Your task to perform on an android device: The presentation looks complete, so I want to share it with Naomi  Rousseau on her Gmail id naomi.rousseau@example.com so she may contribute some further suggestions
Image 0: 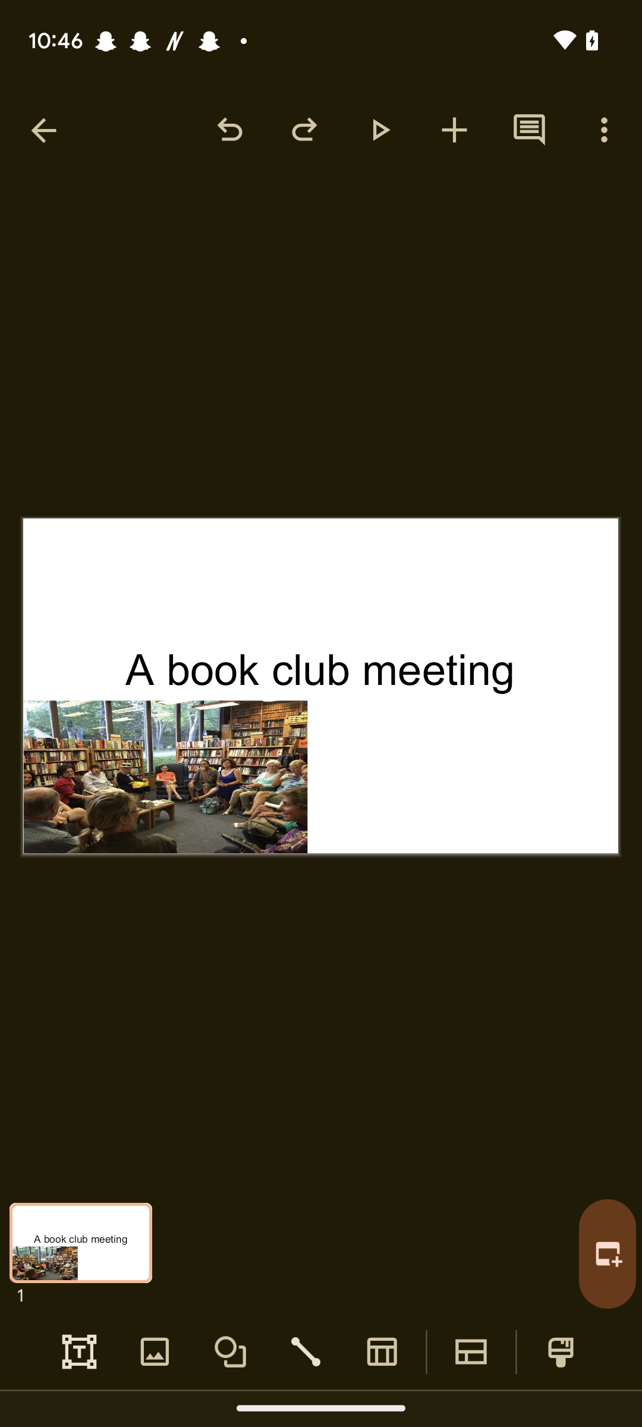
Go back to the screen
Step 0: press back button
Image 1: 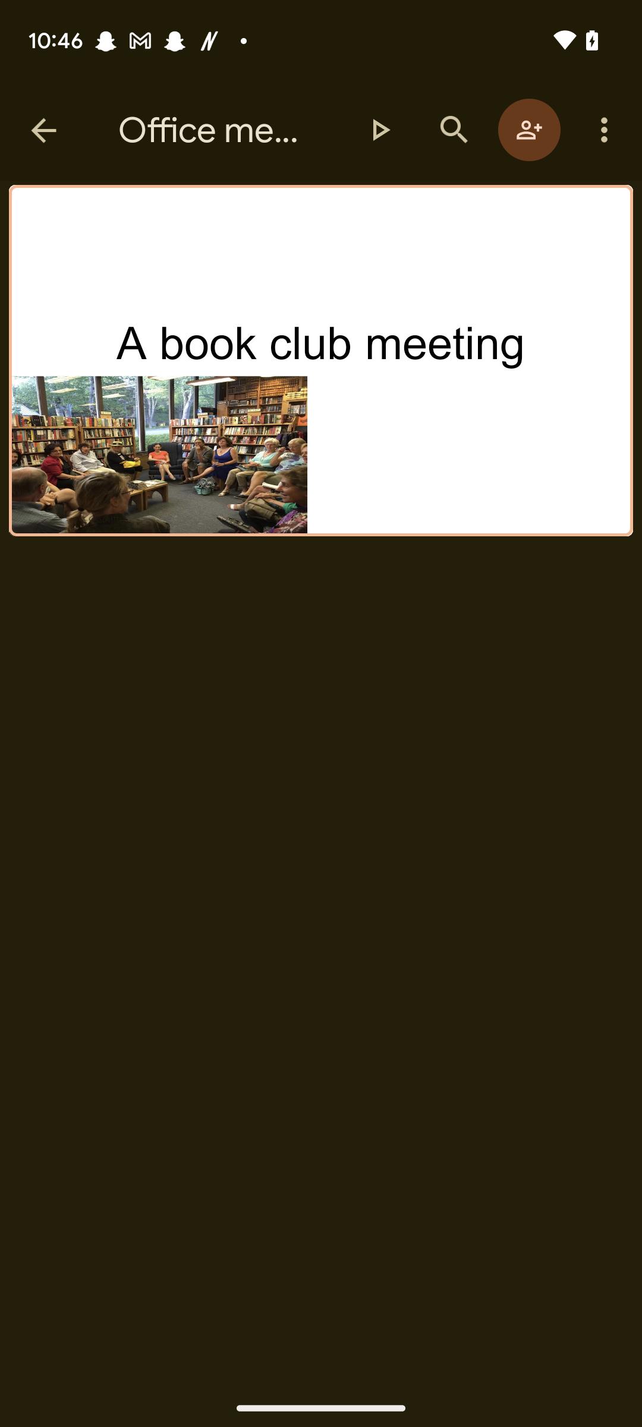
Click on the menu bar icon 
Step 1: click (604, 130)
Image 2: 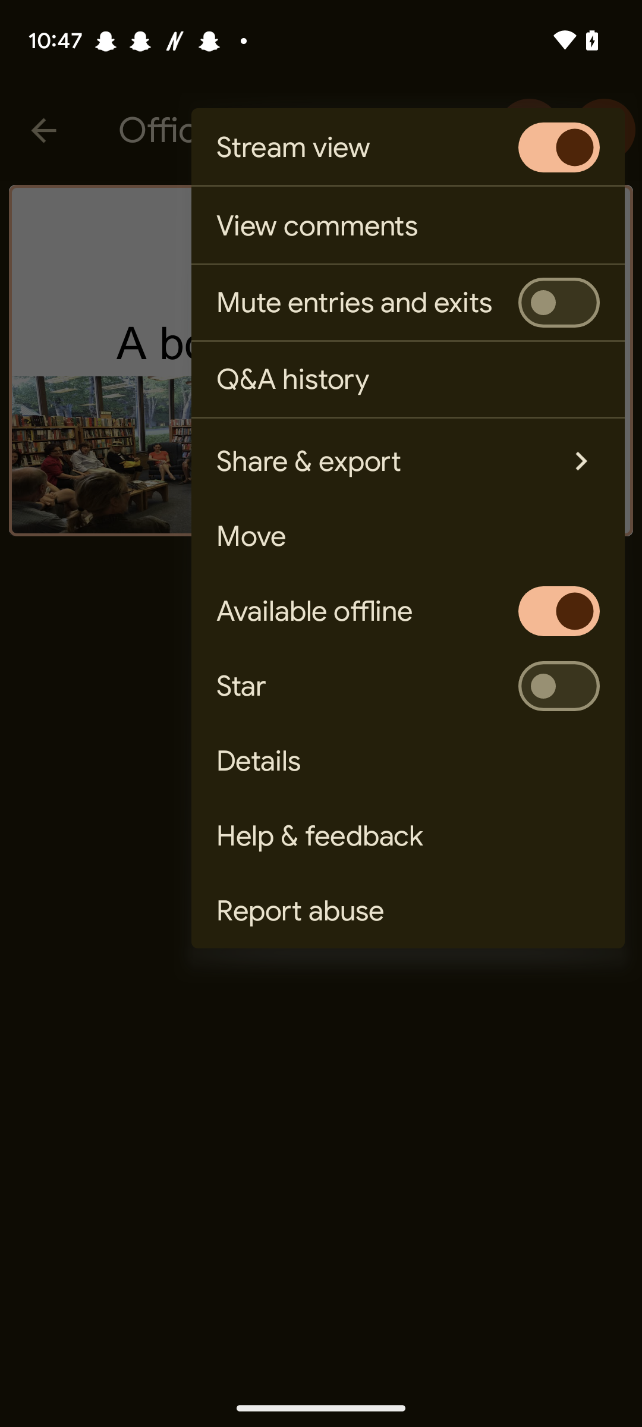
Click on the share button 
Step 2: click (376, 461)
Image 3: 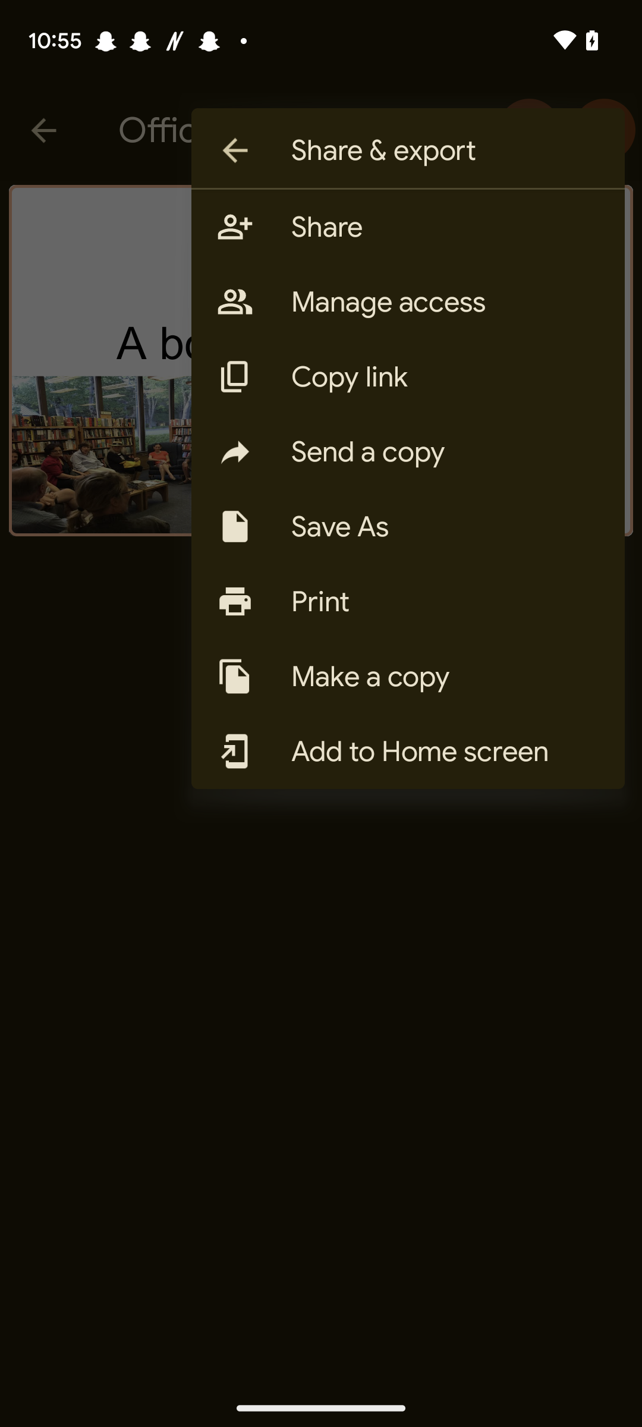
Click on the share button 
Step 3: click (445, 227)
Image 4: 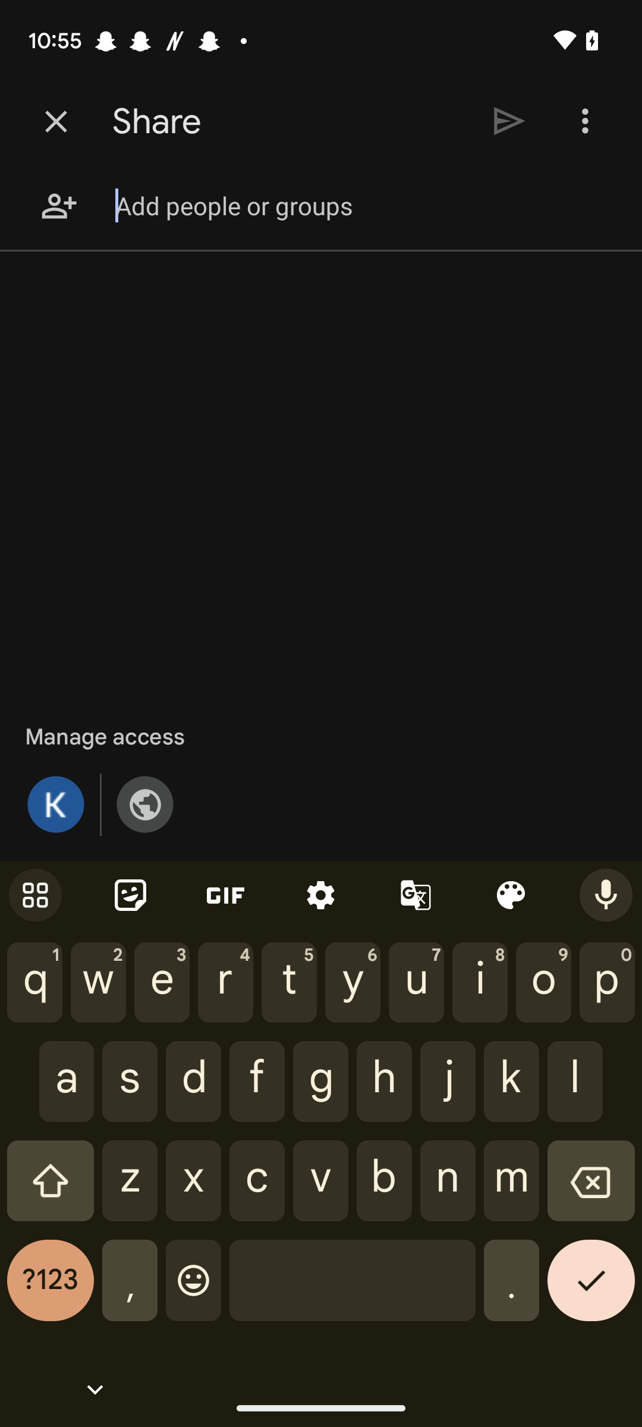
Type naomi.rousseau@example.com
Step 4: type "naomi.rousseau@example.com"
Image 5: 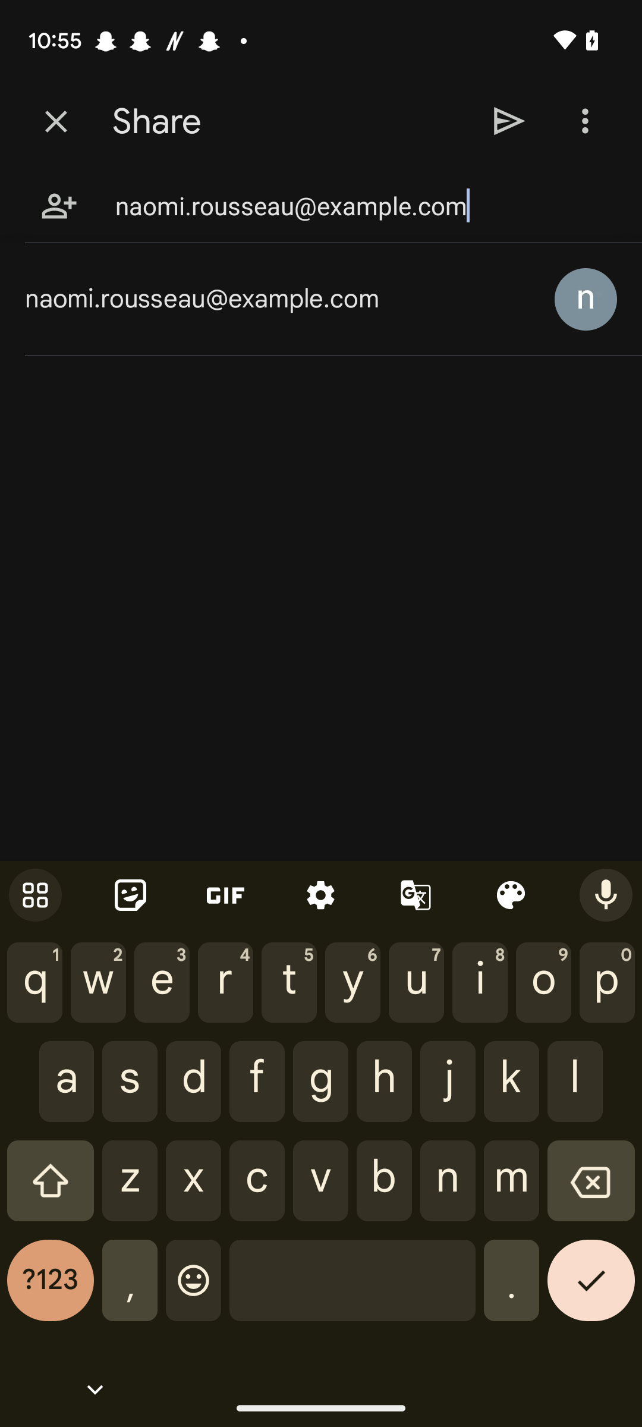
Click on the naomi.rousseau@example.com
Step 5: click (280, 299)
Image 6: 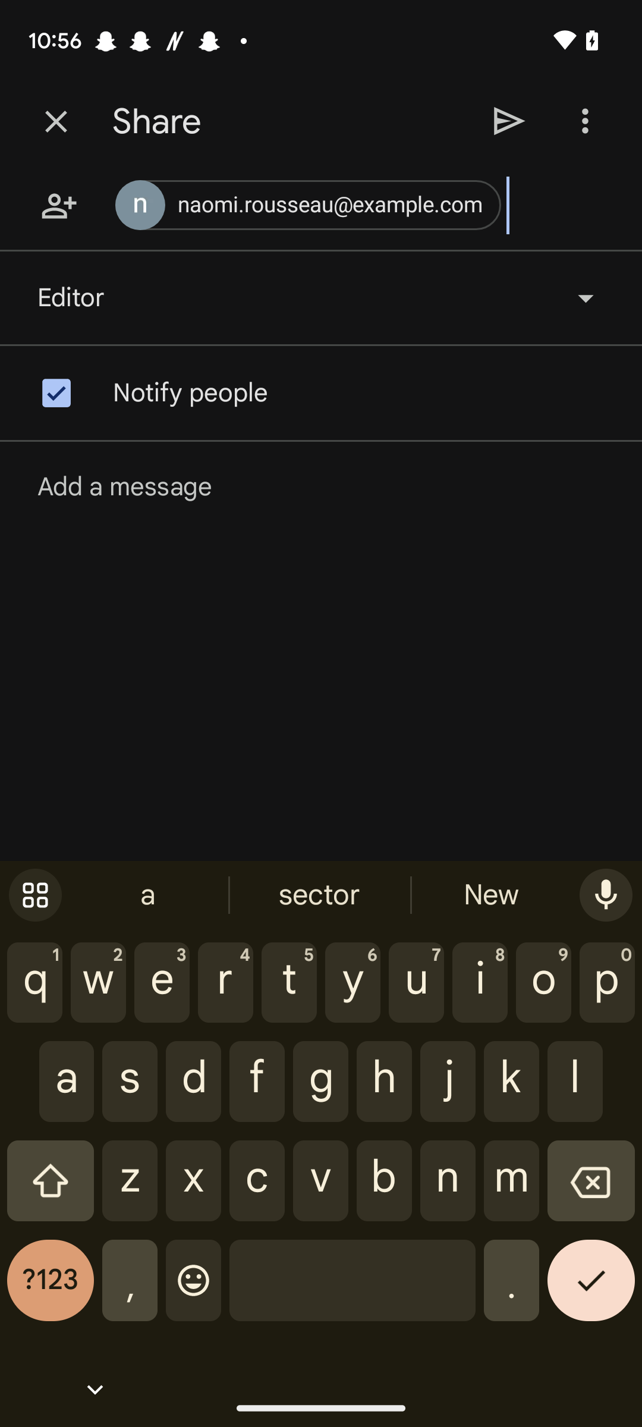
Click on the send icon 
Step 6: click (509, 121)
Image 7: 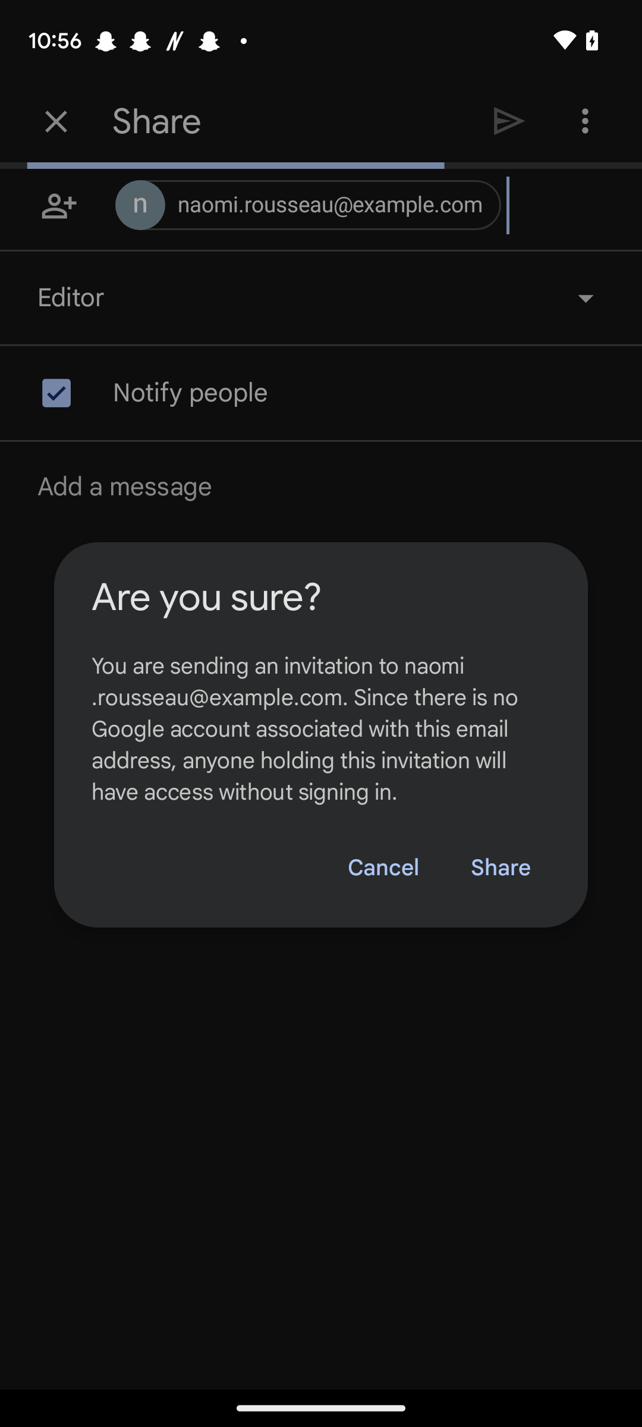
Click on the share button
Step 7: click (500, 868)
Image 8: 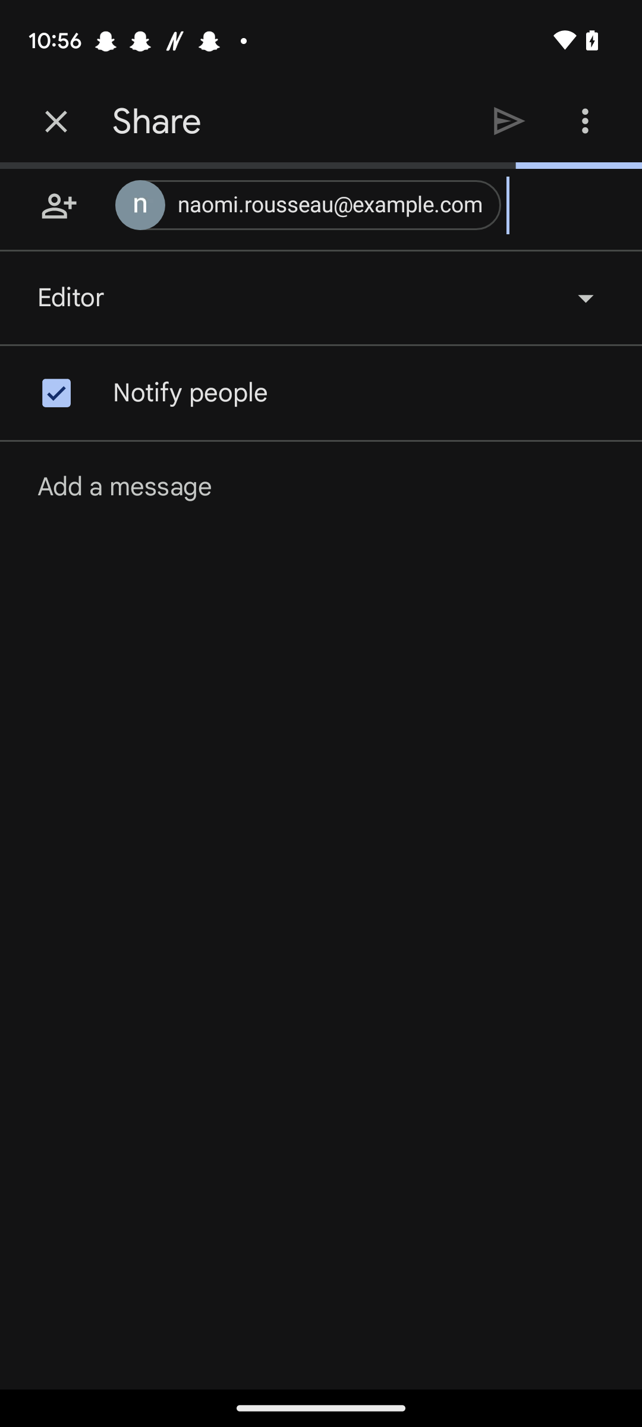
Click on the share button
Step 8: wait